Your task to perform on an android device: I'd want to boost the brightness in the Google Play Books app.
Image 0: 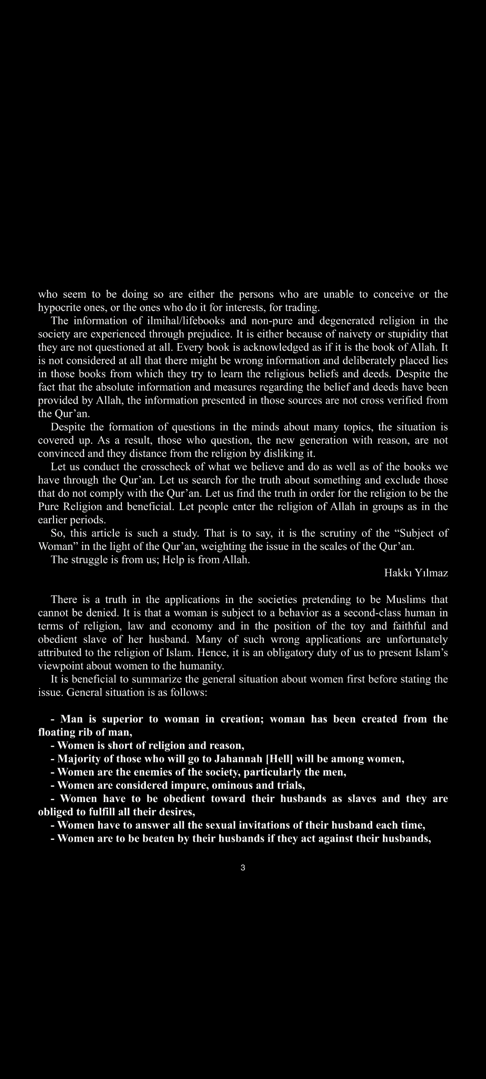
Click on the screen
Step 0: click (243, 570)
Image 1: 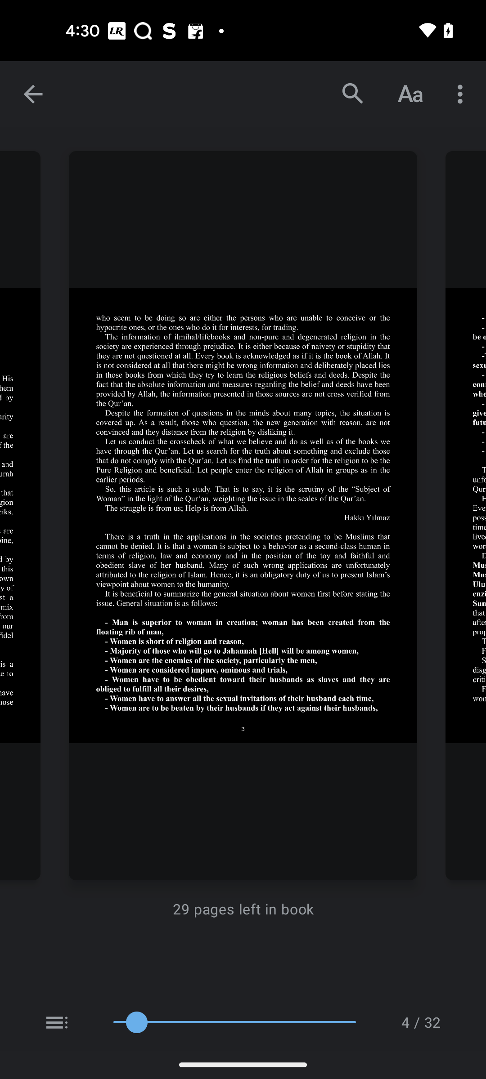
Click on the Aa icon at the top right side
Step 1: click (410, 94)
Image 2: 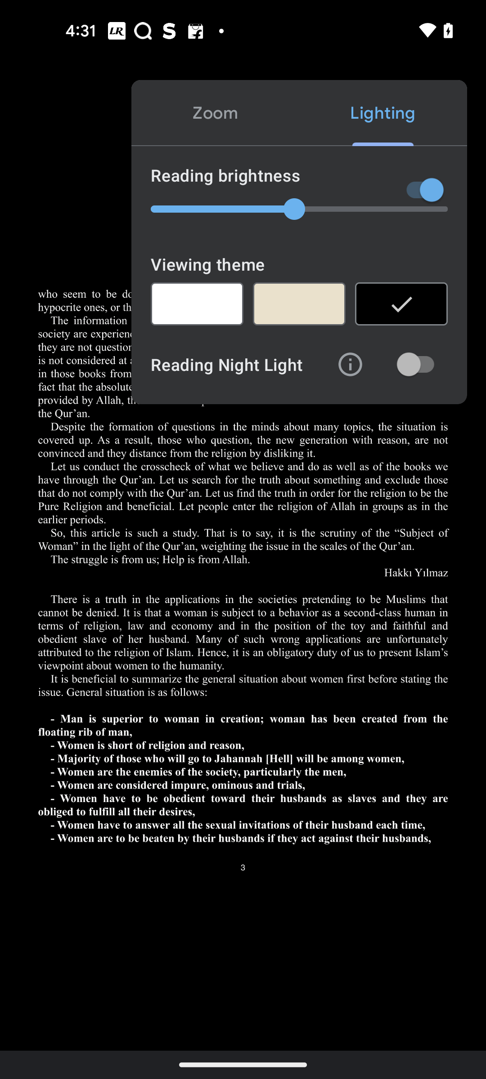
Swipe right to Reading brightness to increase the brightness
Step 2: scroll left